Your task to perform on an android device: Open the JioMart app and Add Snactac Penne Pasta 450 g to your cart then add one more quantity.
Image 0: 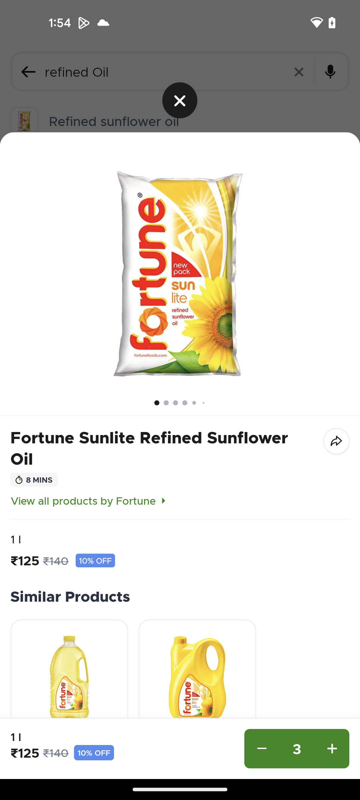
Open JioMart app
Step 0: open app "JioMart"
Image 1: 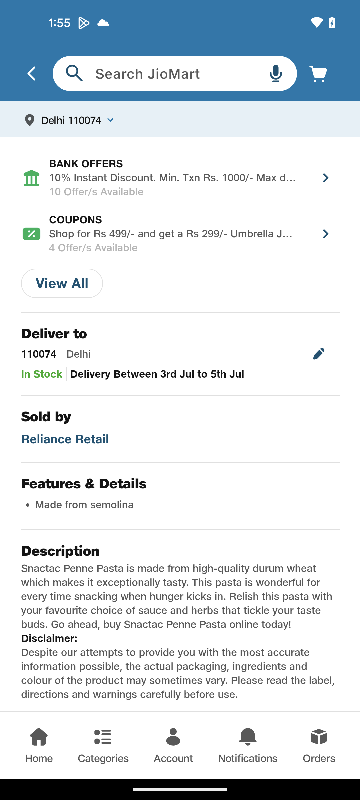
Open JioMart app
Step 1: wait
Image 2: 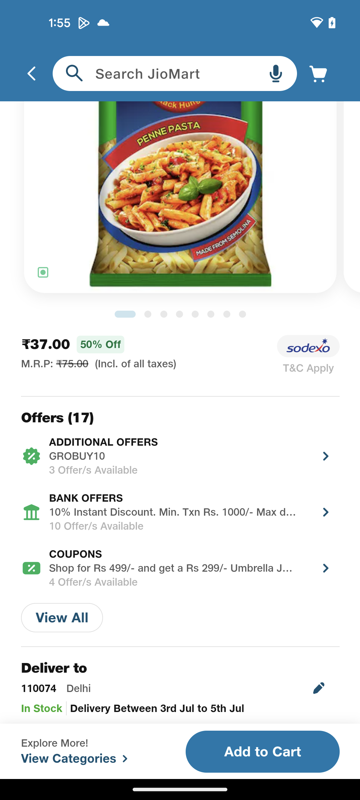
Click on the Add to cart button at the bottom right corner of the screen
Step 2: click (181, 752)
Image 3: 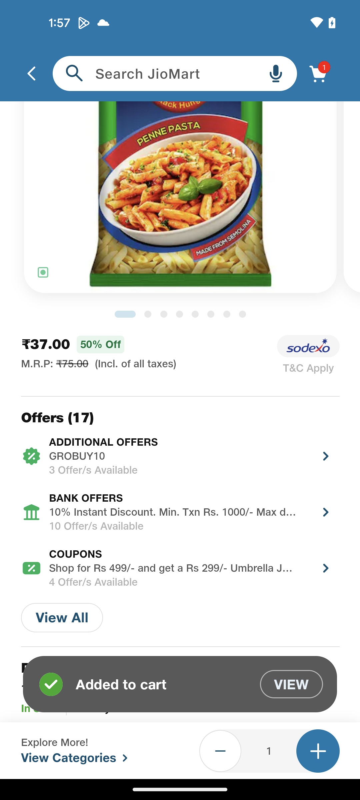
Click on the plus button to add one more quantity
Step 3: click (318, 751)